Your task to perform on an android device: I'm interested in reading customer reviews to find out what they thought of the Campus women's Lisa V n Navy walking shoes in the tata CLiQ app.
Image 0: 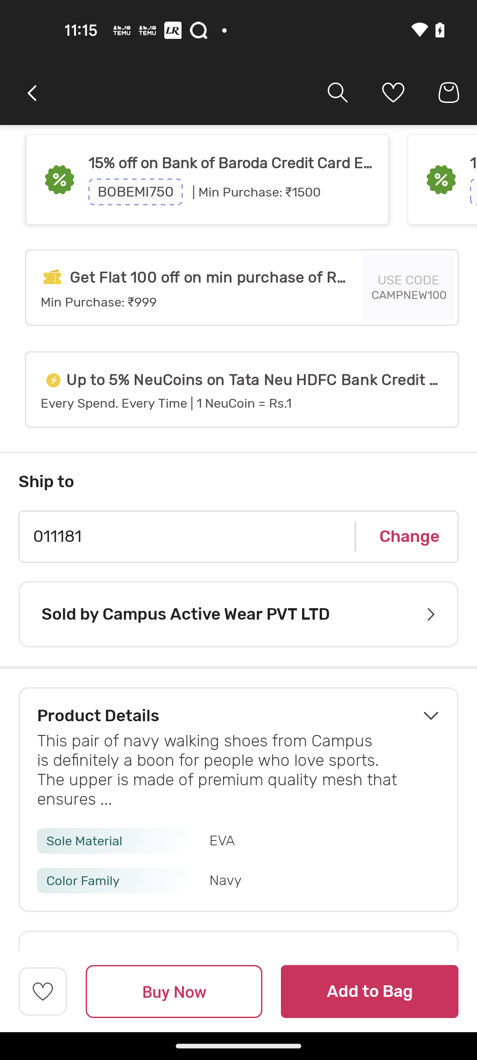
Swipe up to view reviews
Step 0: scroll down
Image 1: 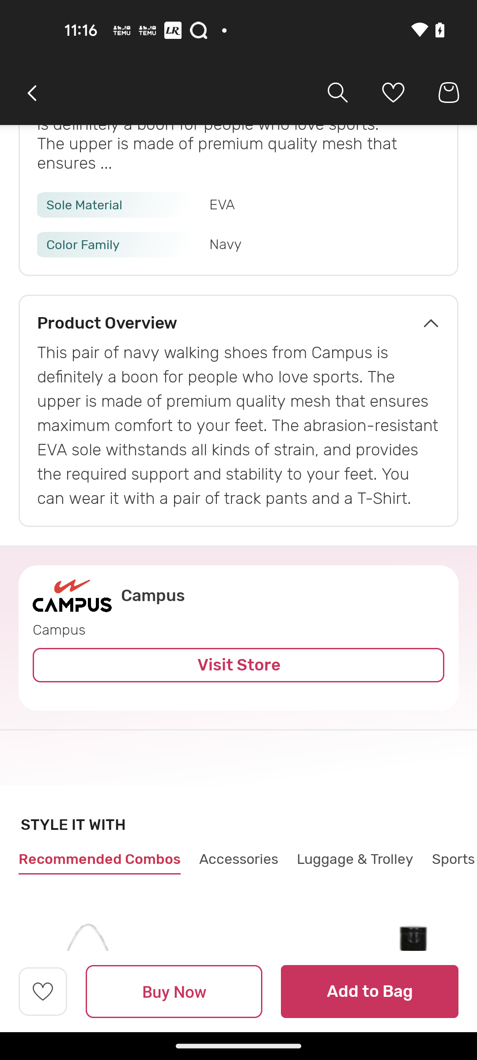
Swipe up to view reviews
Step 1: scroll down
Image 2: 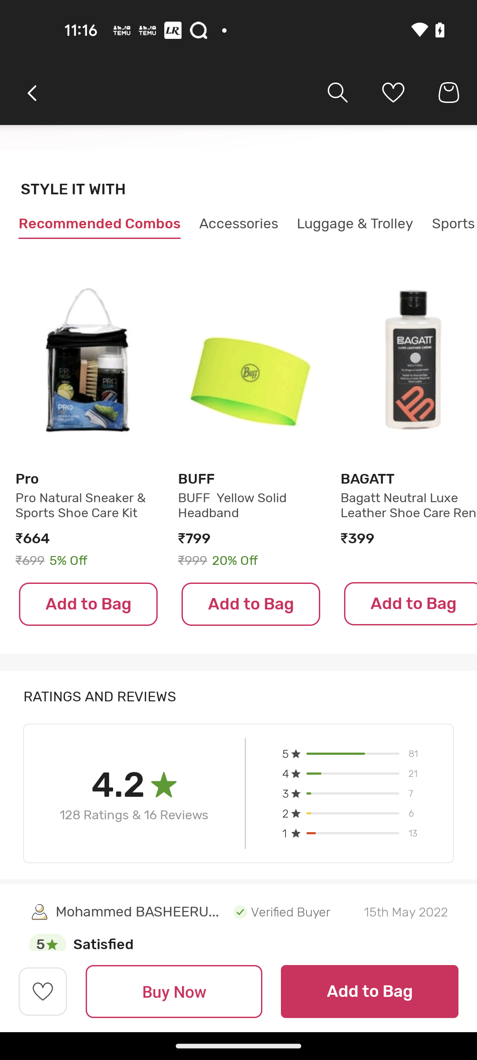
Swipe up to view reviews
Step 2: scroll down
Image 3: 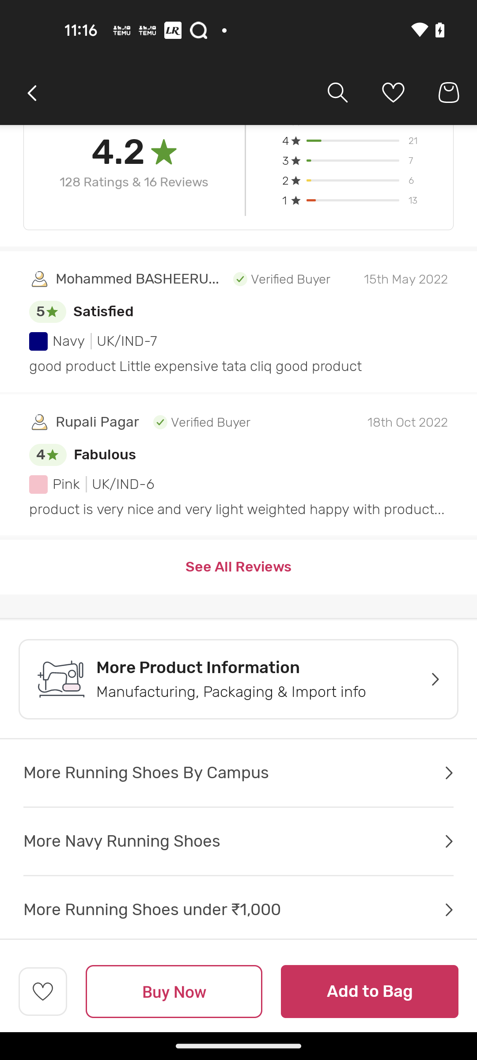
Click on See All Reviews
Step 3: click (238, 567)